Your task to perform on an android device: In the Hatch baby app, track Sam's growth with the birthdate of January 1, 2023, and weight of 14 lb.
Image 0: 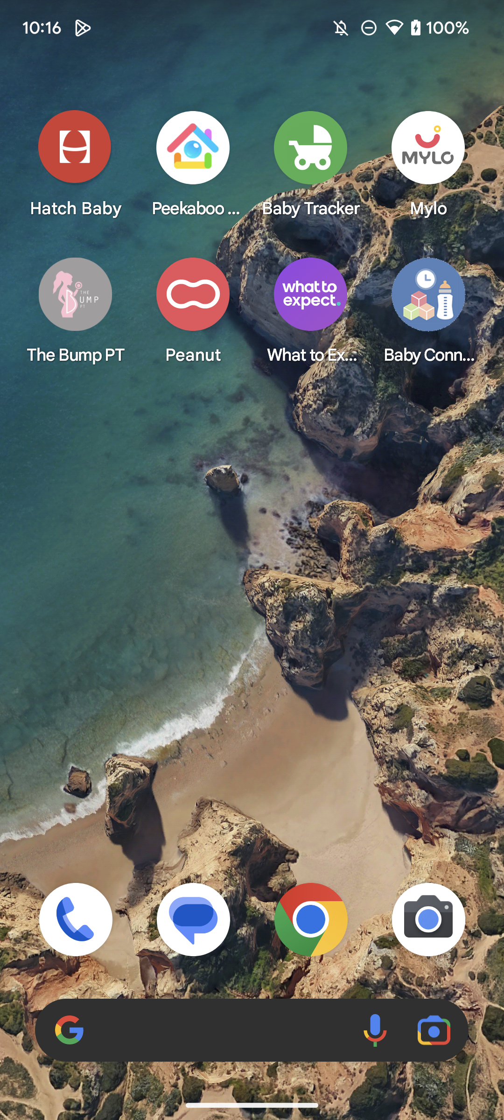
Open the Hatch baby app
Step 0: open app "Hatch Baby"
Image 1: 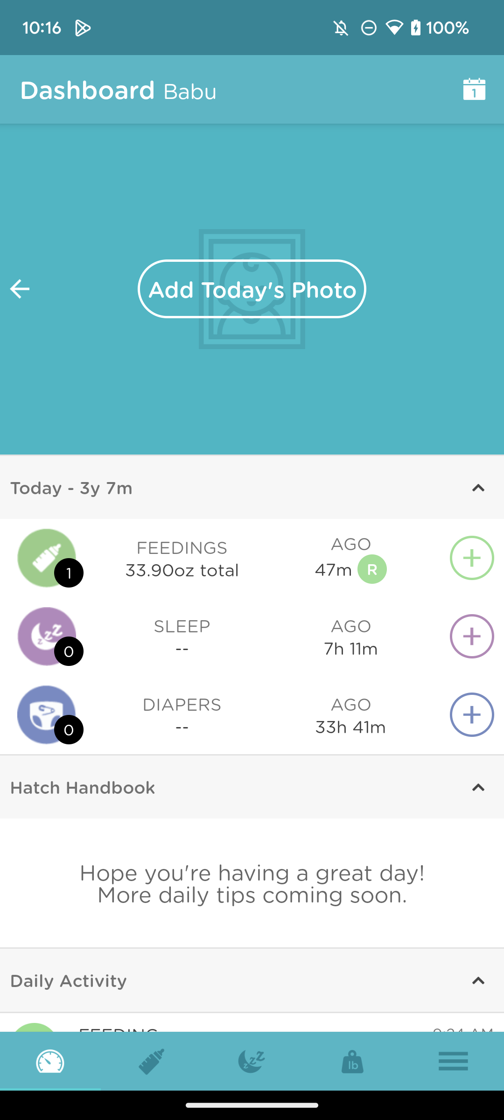
Click on the Three lines at the bottom right of the screen
Step 1: click (454, 1061)
Image 2: 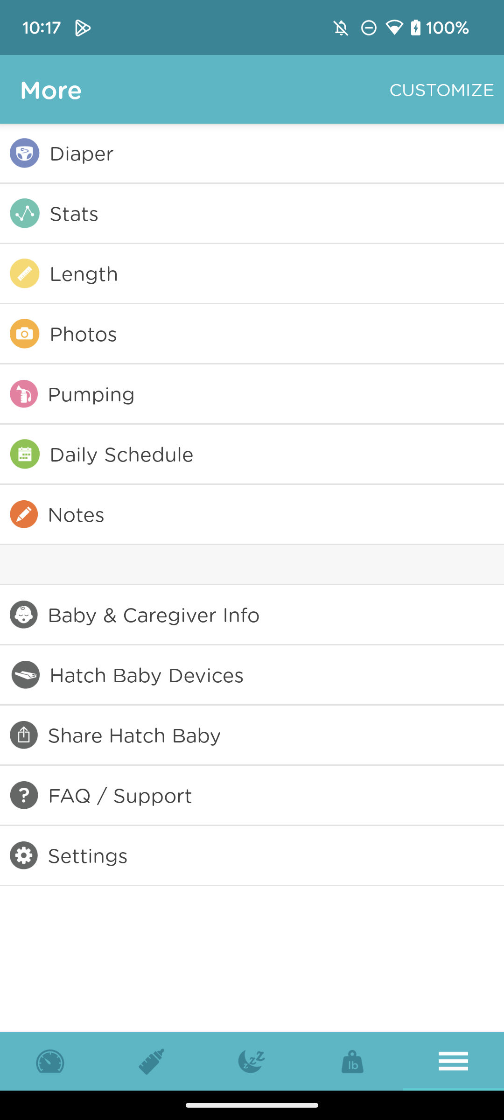
Click on the Baby & Caregiver Info option
Step 2: click (252, 614)
Image 3: 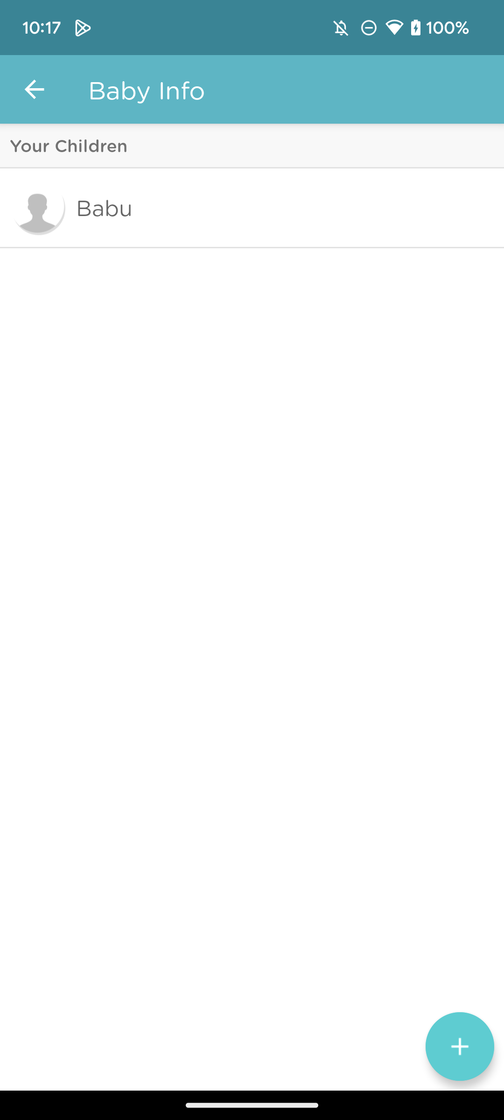
Click on the Plus icon at the bottom of the screen
Step 3: click (443, 1043)
Image 4: 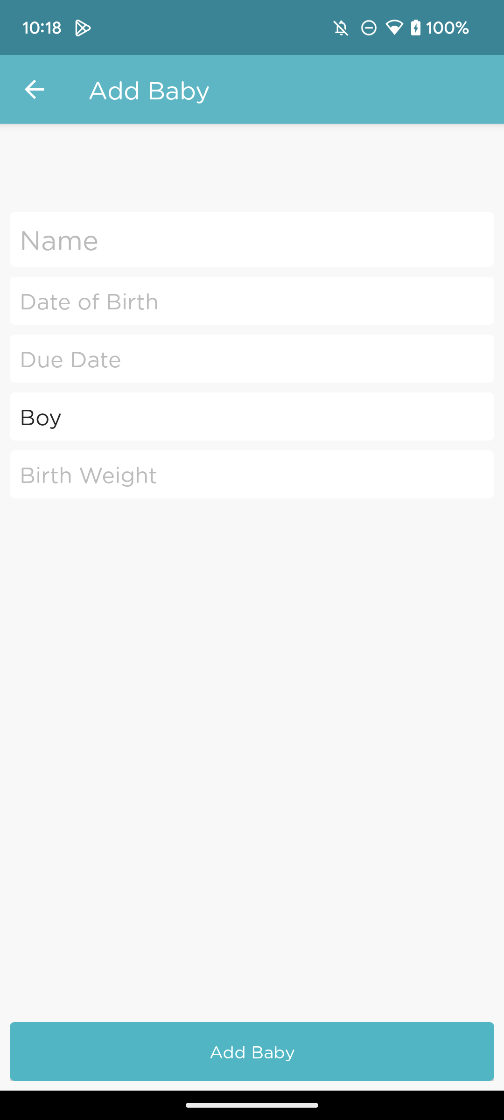
Click on the Name option
Step 4: click (252, 239)
Image 5: 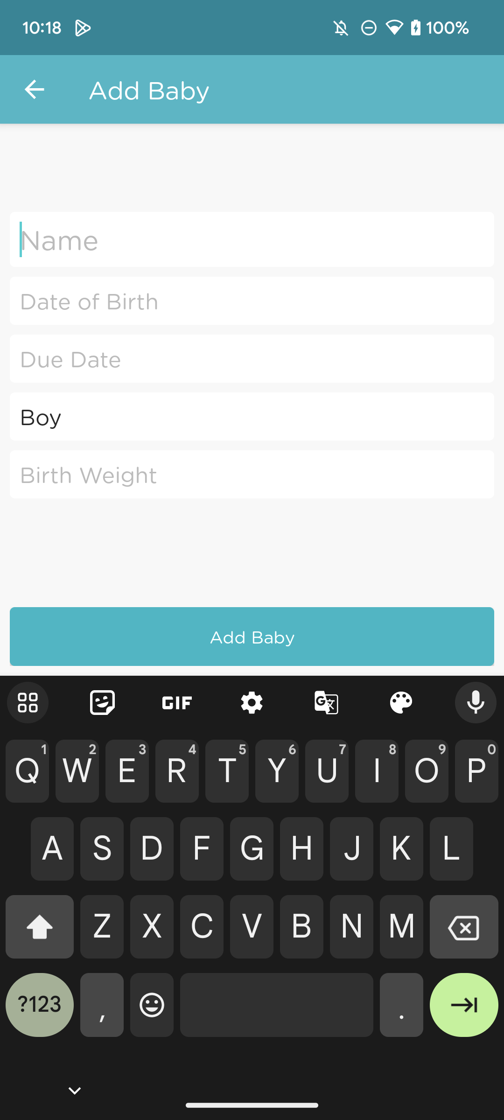
Type "Sam" in the name
Step 5: type "Sam"
Image 6: 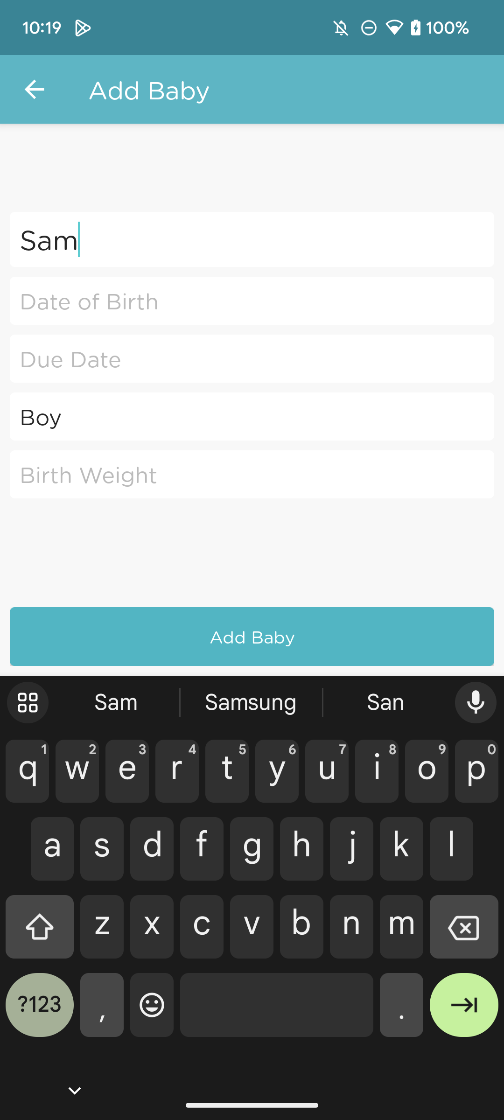
Click on the date of birth option 
Step 6: click (252, 301)
Image 7: 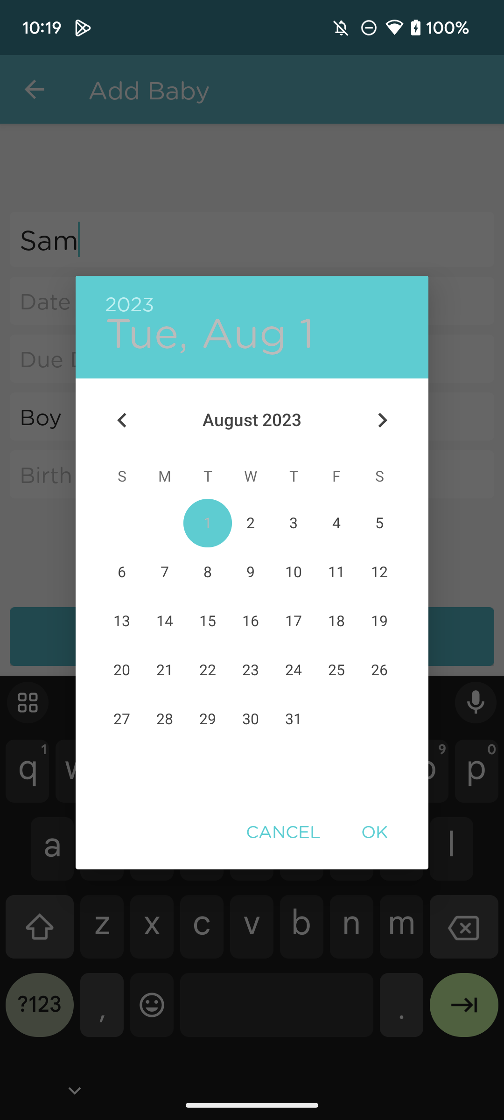
Click on the left arrow to view the January Month
Step 7: click (122, 420)
Image 8: 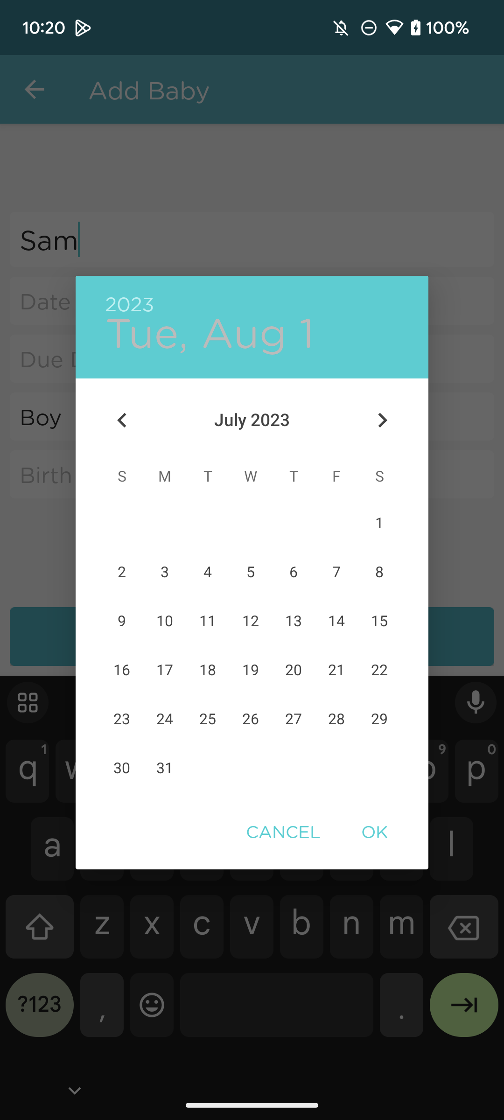
Click on the left arrow to view the January Month
Step 8: click (122, 420)
Image 9: 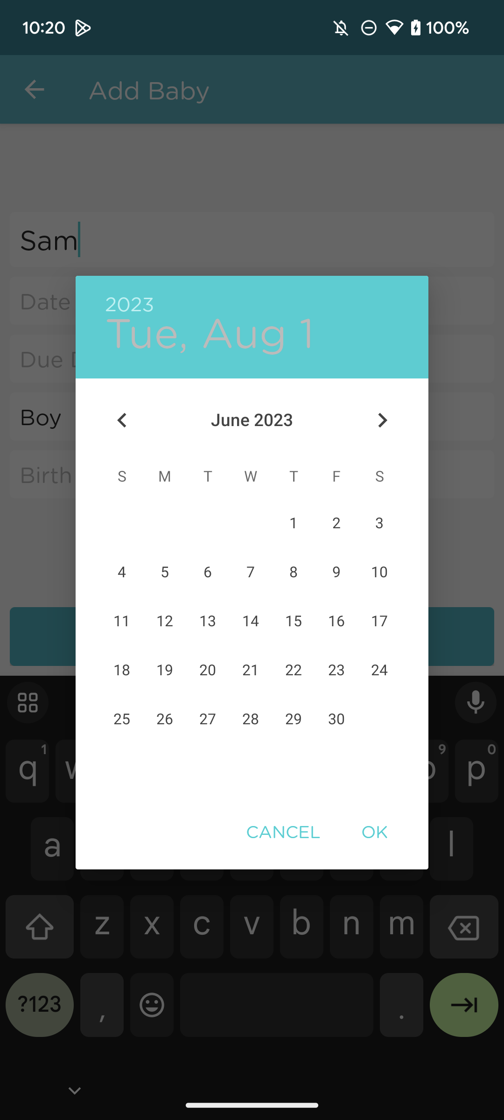
Click on the left arrow to view the January Month
Step 9: click (122, 420)
Image 10: 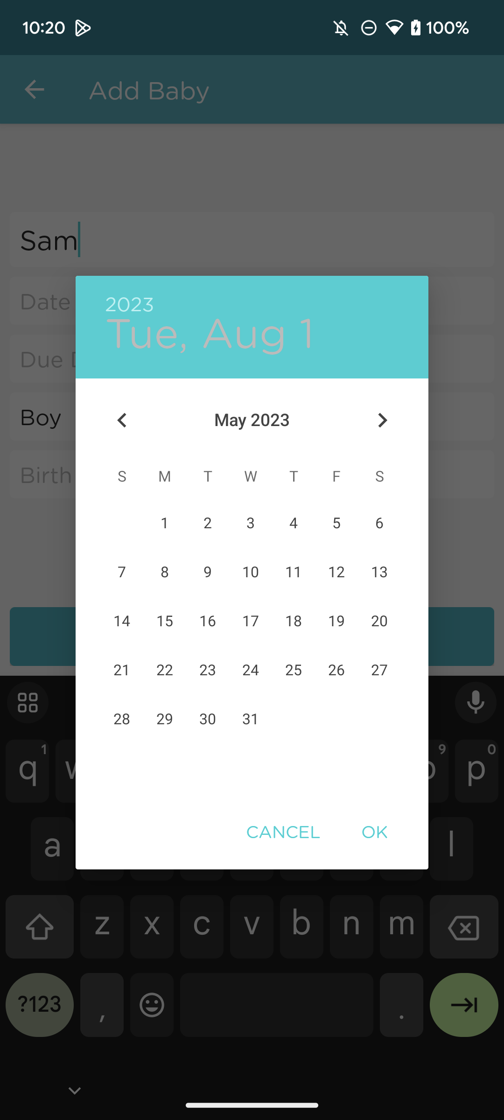
Click on the left arrow to view the January Month
Step 10: click (122, 420)
Image 12: 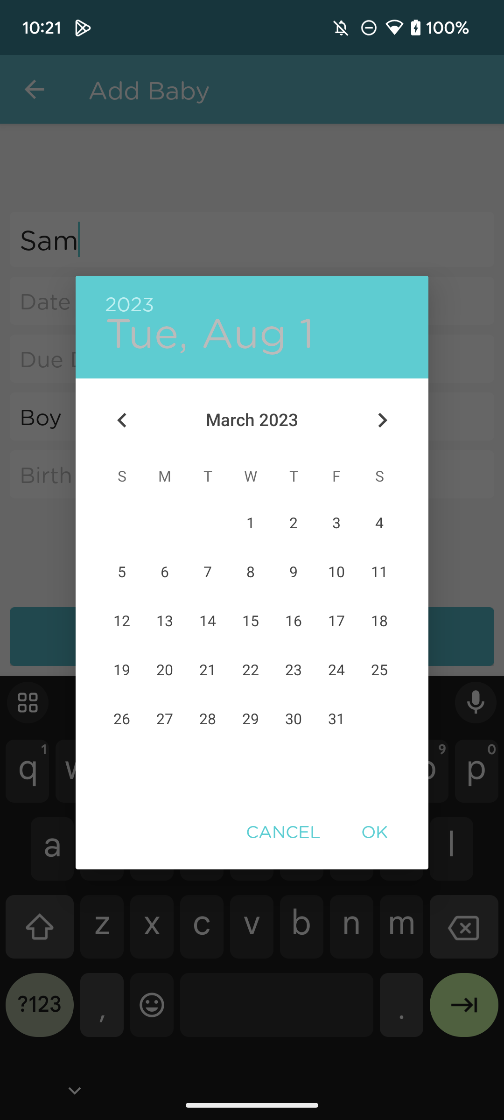
Click on the left arrow to view the January Month
Step 12: click (122, 420)
Image 13: 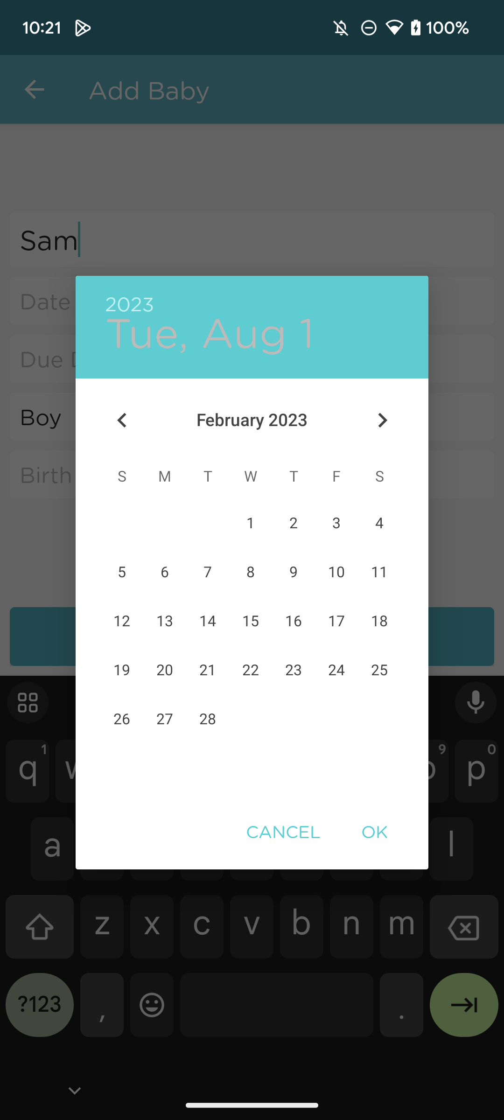
Click on the left arrow to view the January Month
Step 13: click (122, 420)
Image 14: 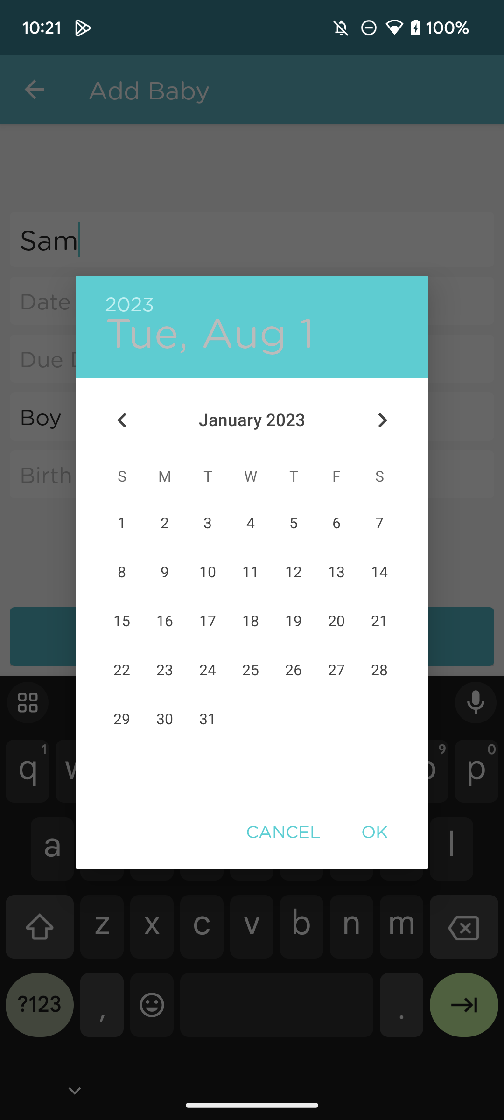
Click on  the 1 to set the Birthday date 1 January 2023
Step 14: click (122, 523)
Image 16: 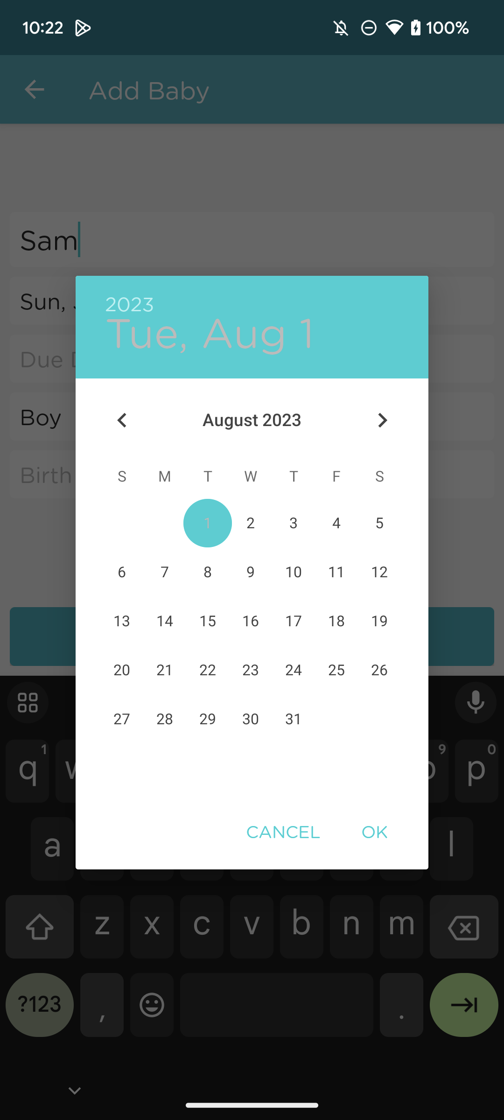
Click on the ok button
Step 16: click (374, 831)
Image 17: 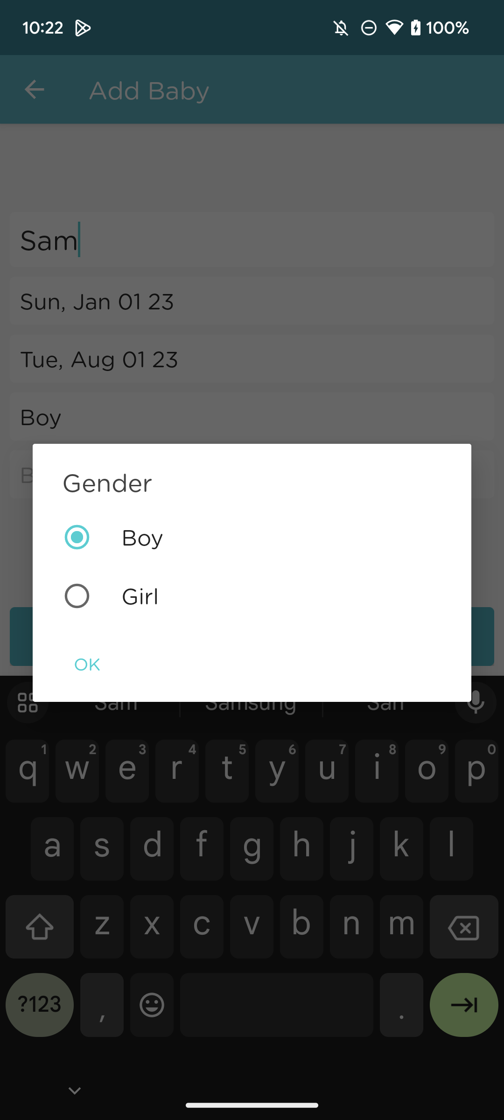
Click on the ok button
Step 17: click (87, 664)
Image 18: 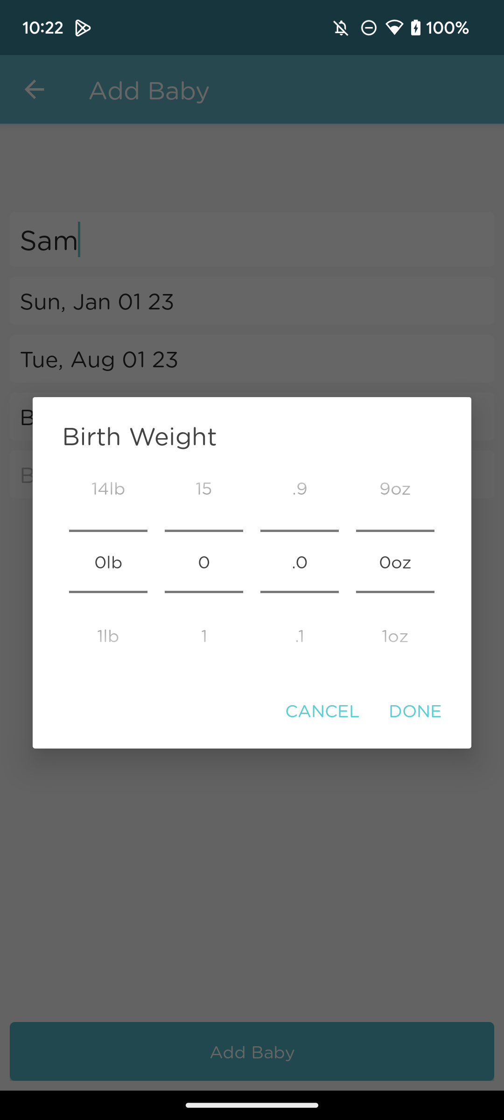
Scroll down the left side of the option to set the weight 14Ib
Step 18: scroll up
Image 19: 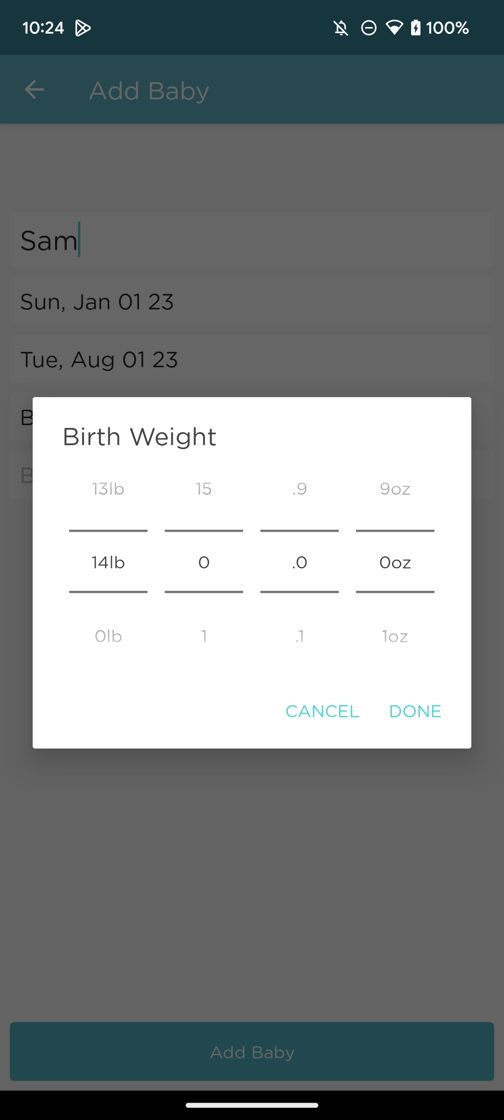
Click on the done button
Step 19: click (415, 710)
Image 20: 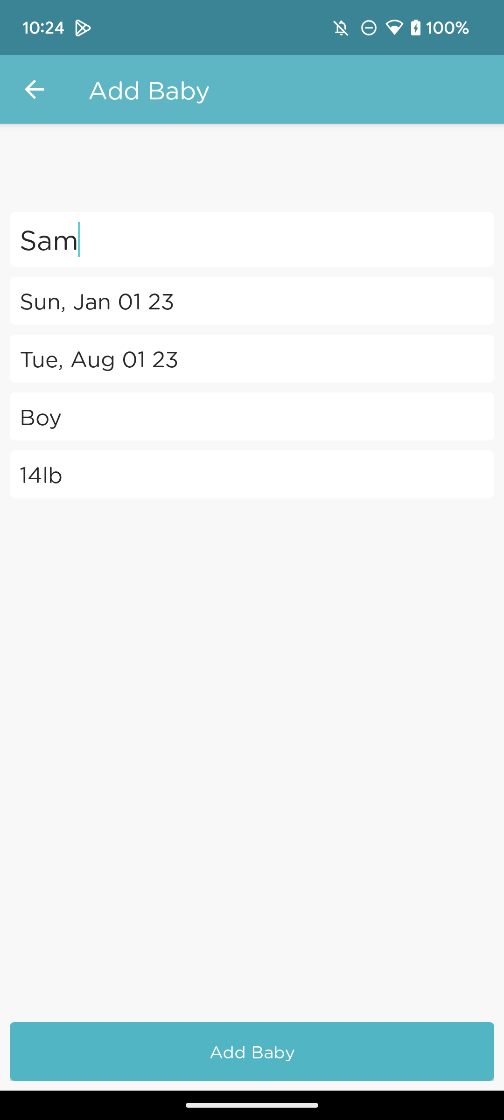
Click on the Add baby button at the bottom
Step 20: click (252, 1051)
Image 21: 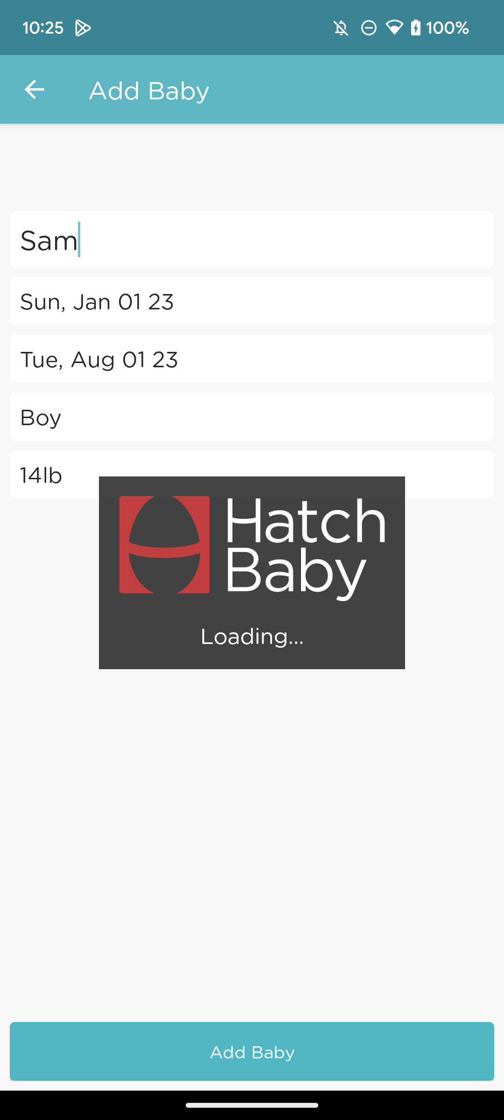
Click on the Add baby button at the bottom
Step 21: wait